Your task to perform on an android device: set up an account for me on the FitAI app and enter my details. Gender:female", height: 160", weight: -59kg, age: 45 years goal: keepFit Name- Karin, Experience: Totally newbie, Equipment- Full Gym
Image 0: 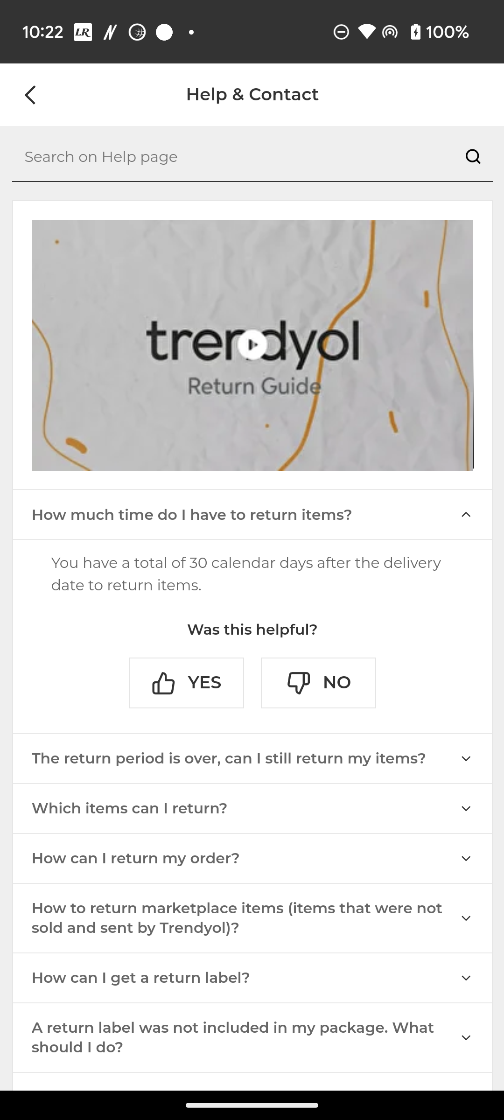
Open the FitAI app
Step 0: open app "FitAI"
Image 2: 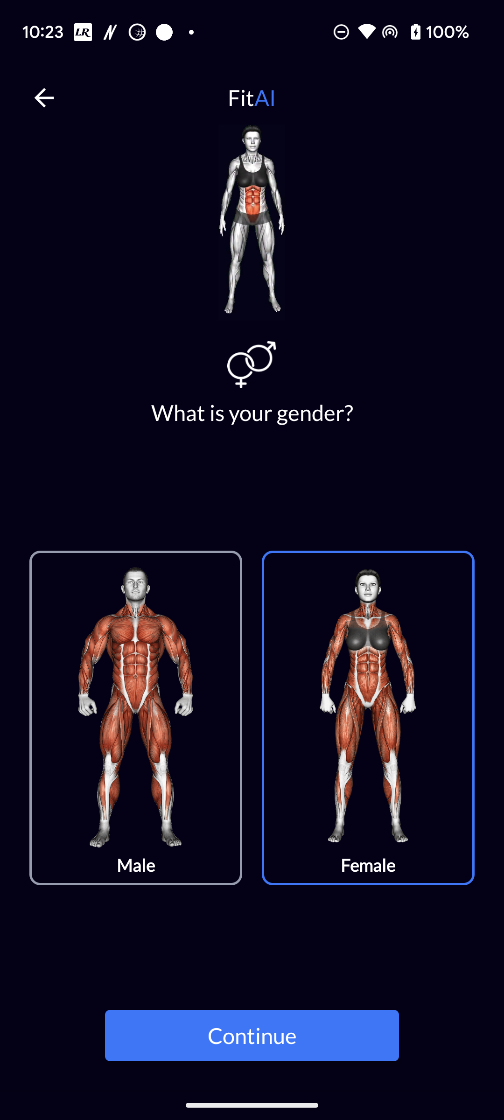
Click on the Continue button at the bottom of the screen
Step 2: click (252, 1035)
Image 3: 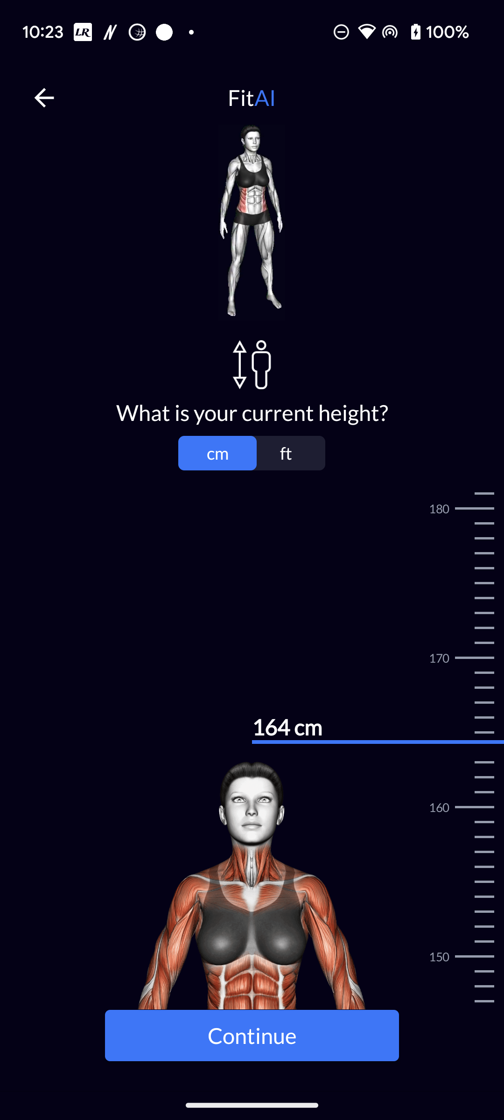
Scroll up to the height meter to set the height on 160 cm
Step 3: scroll down
Image 4: 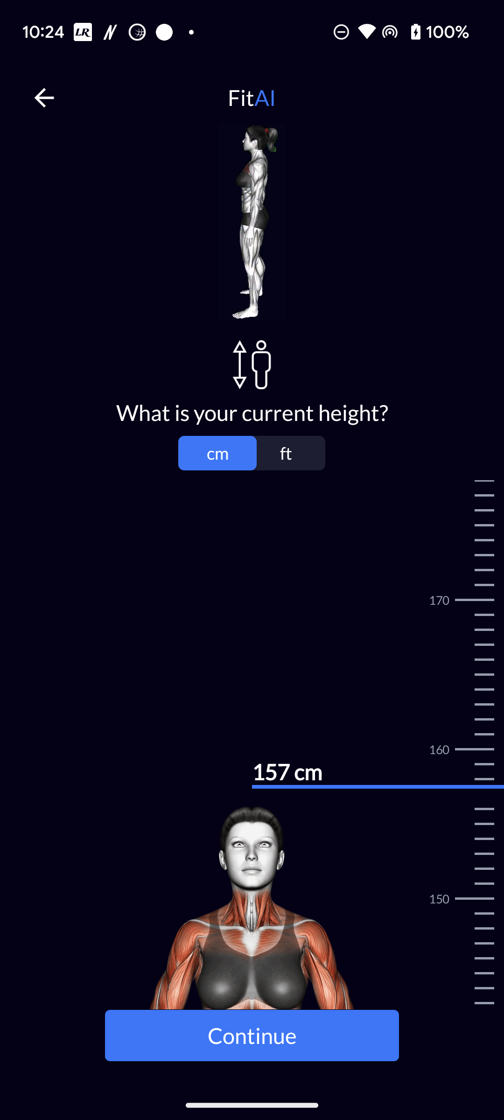
Scroll up to the height meter to set the height on 160 cm
Step 4: wait
Image 6: 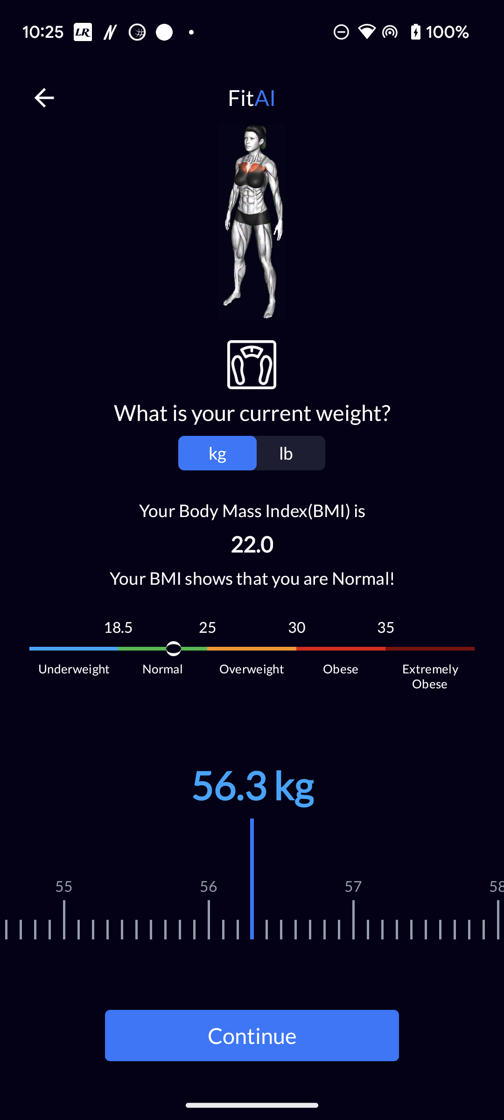
Swipe left to set the weight on 59 kg
Step 6: wait
Image 7: 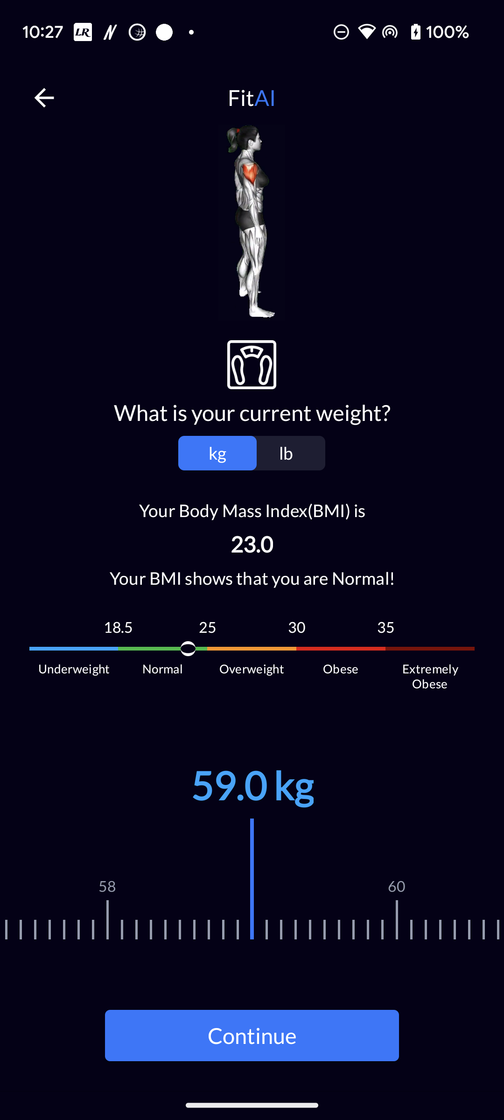
Click on the continue button at the bottom of the screen
Step 7: click (252, 1035)
Image 8: 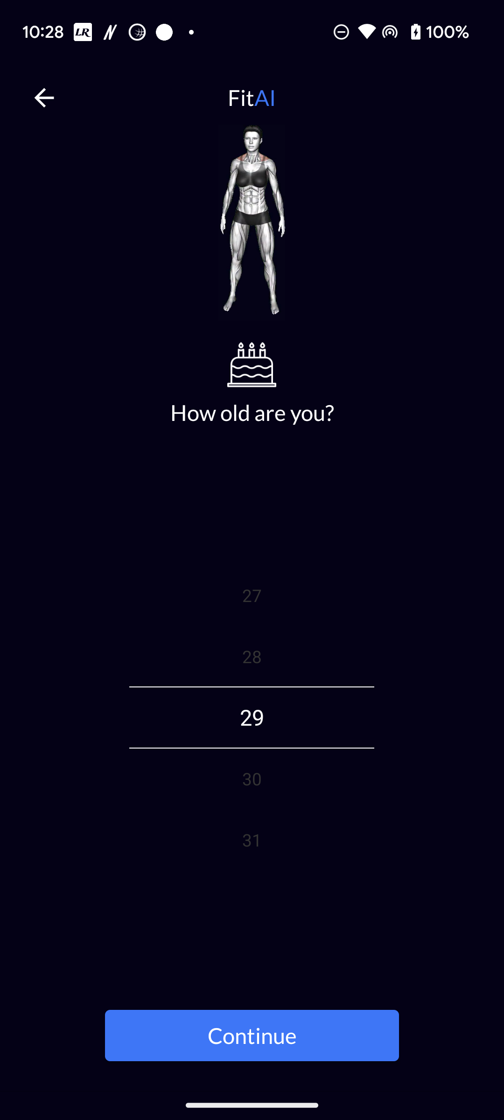
Scroll up to view the 45 age
Step 8: scroll down
Image 10: 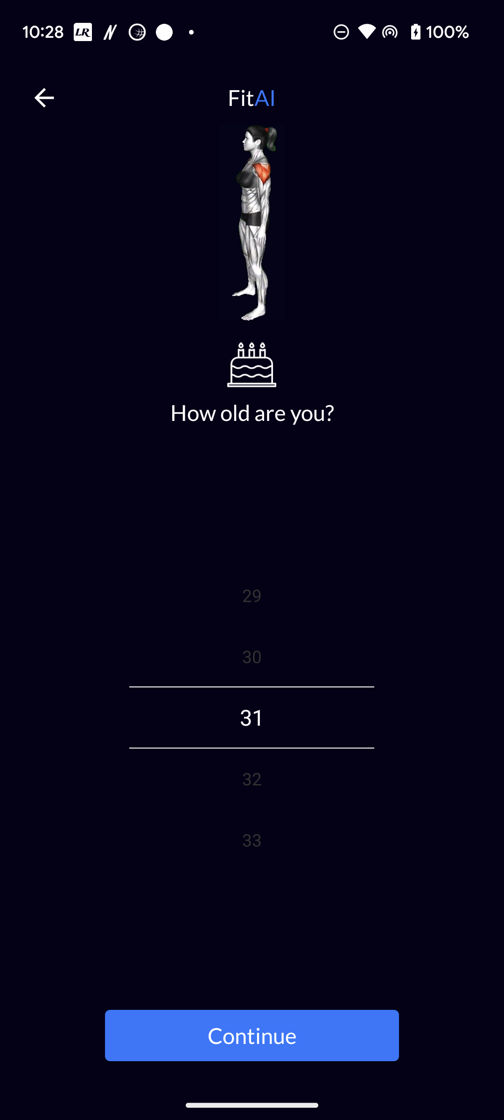
Scroll up to view the 45 age
Step 10: scroll down
Image 12: 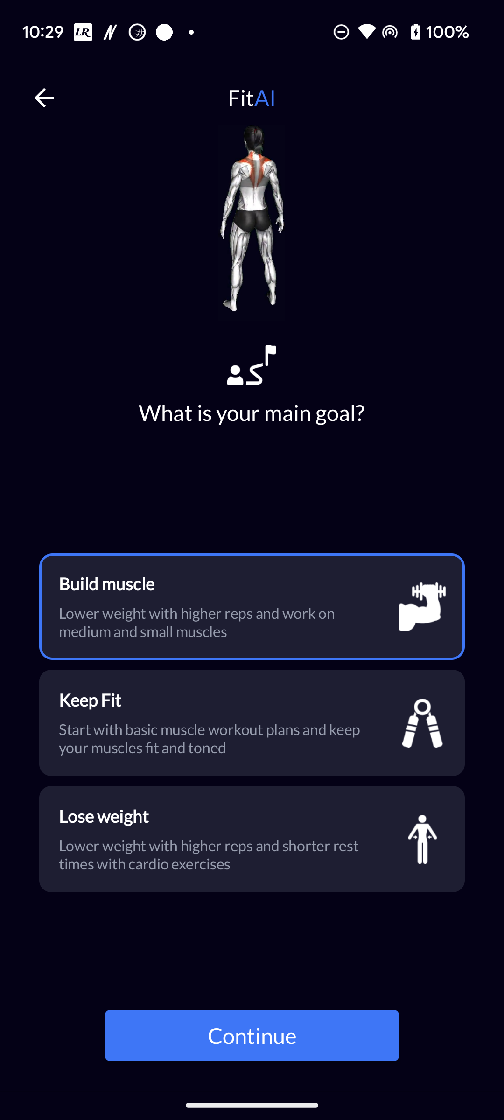
Click on the Keep Fit option 
Step 12: click (408, 733)
Image 13: 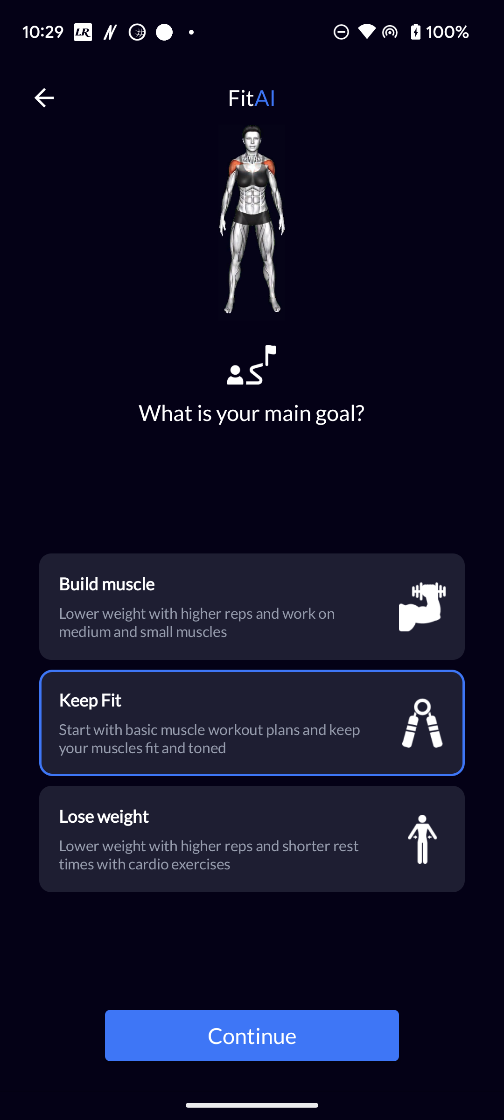
Click on the Continue button at the bottom of the screen
Step 13: click (252, 1035)
Image 14: 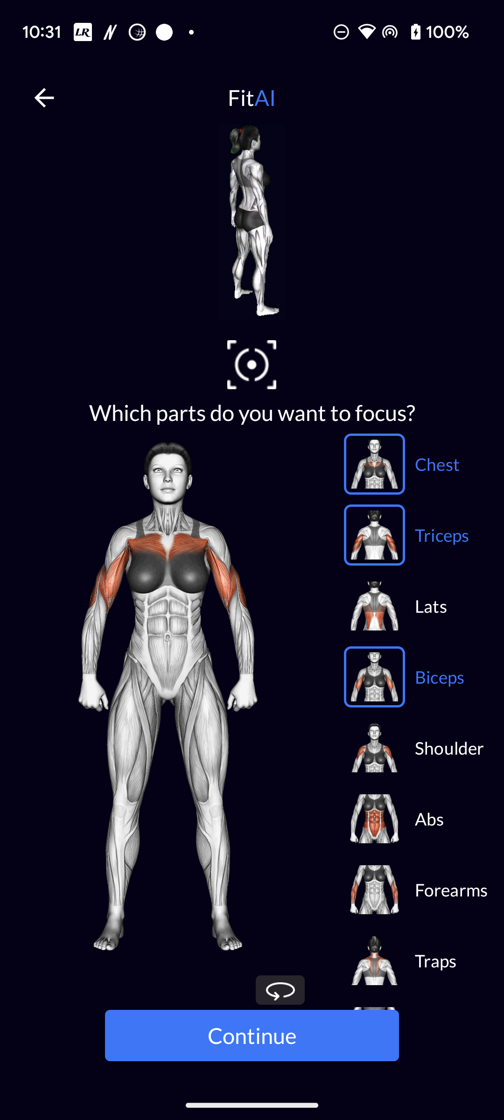
Click on the Continue button at the bottom of the screen
Step 14: click (252, 1035)
Image 15: 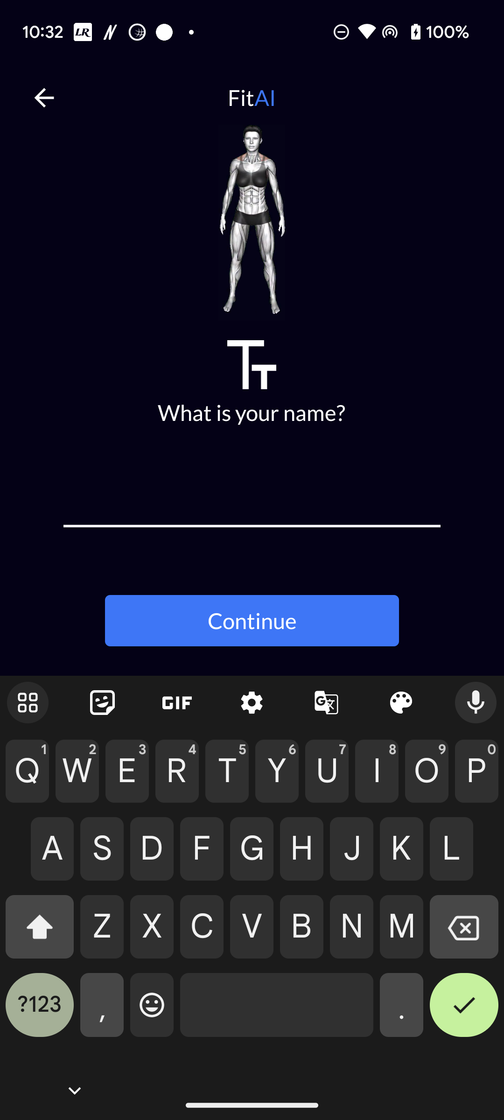
Type Karin in name bar 
Step 15: type "Karin "
Image 16: 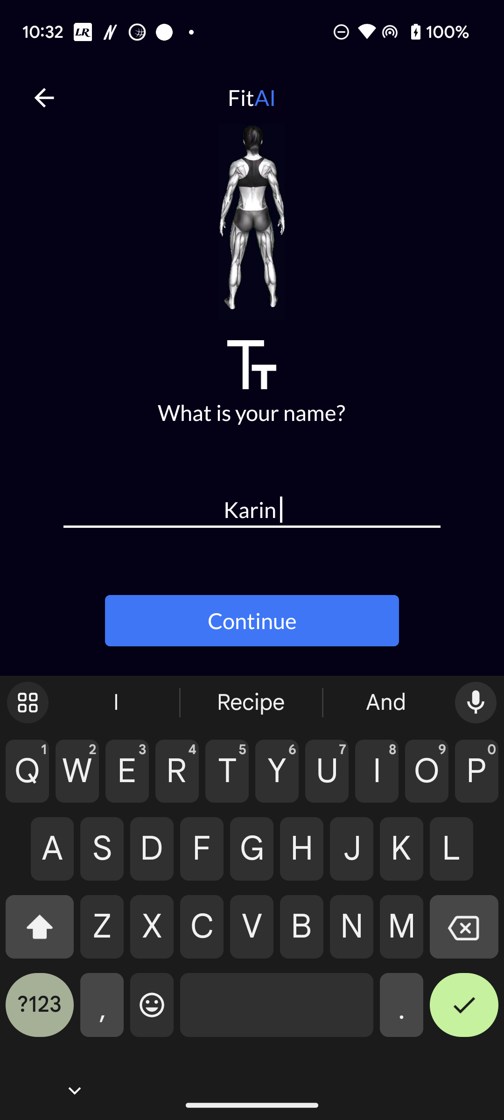
Click on the Continue button 
Step 16: click (252, 621)
Image 17: 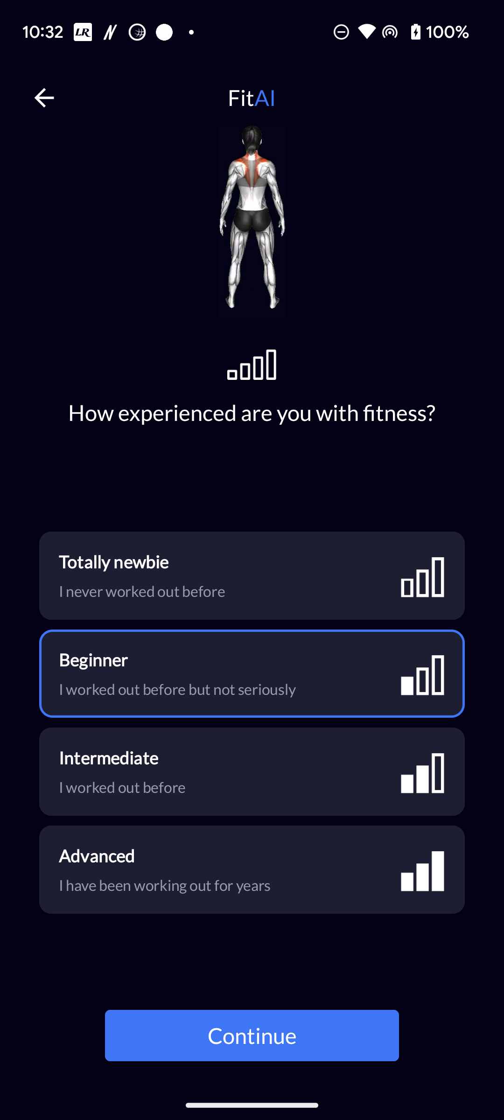
Click on the Totally Newbie option 
Step 17: click (406, 561)
Image 18: 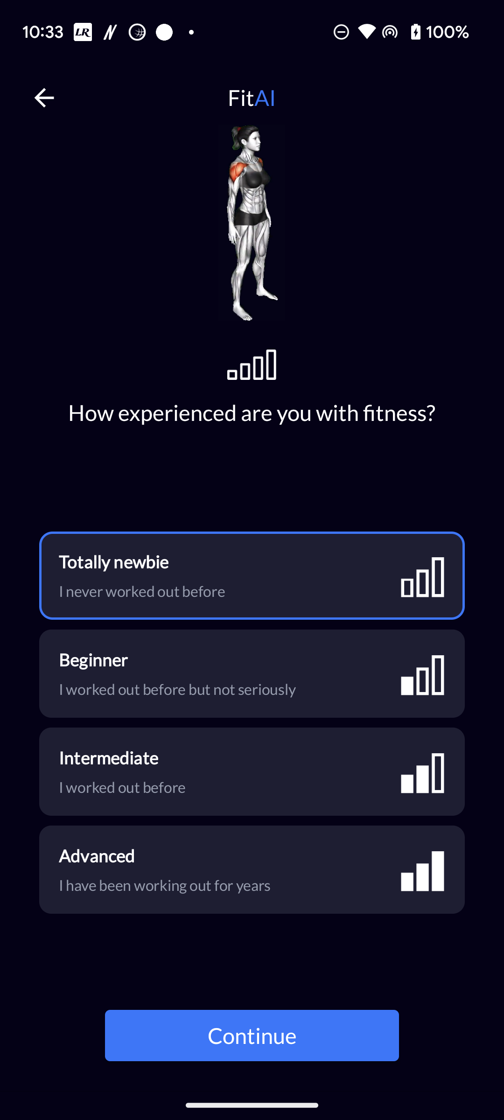
Click on the Continue button 
Step 18: click (252, 1035)
Image 19: 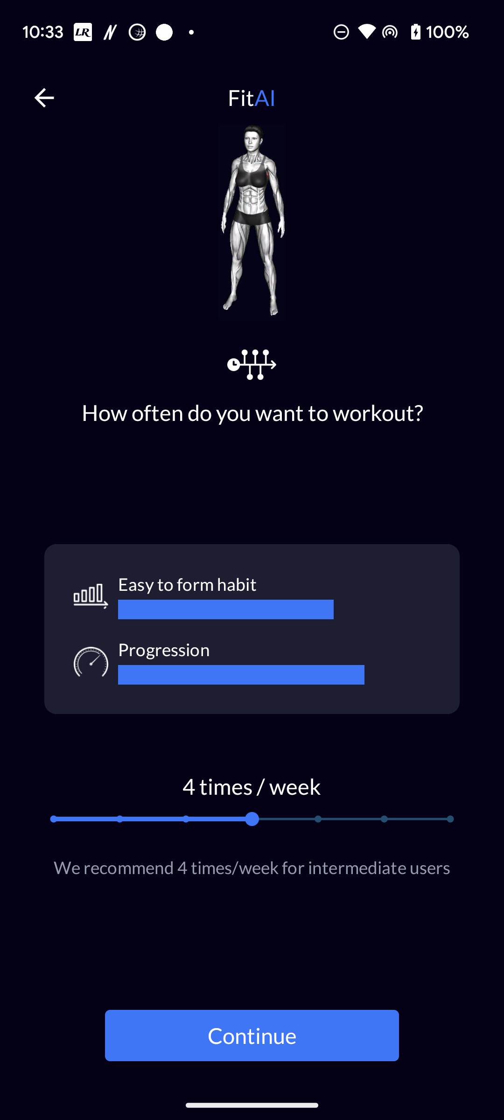
Click on the continue button 
Step 19: click (252, 1035)
Image 20: 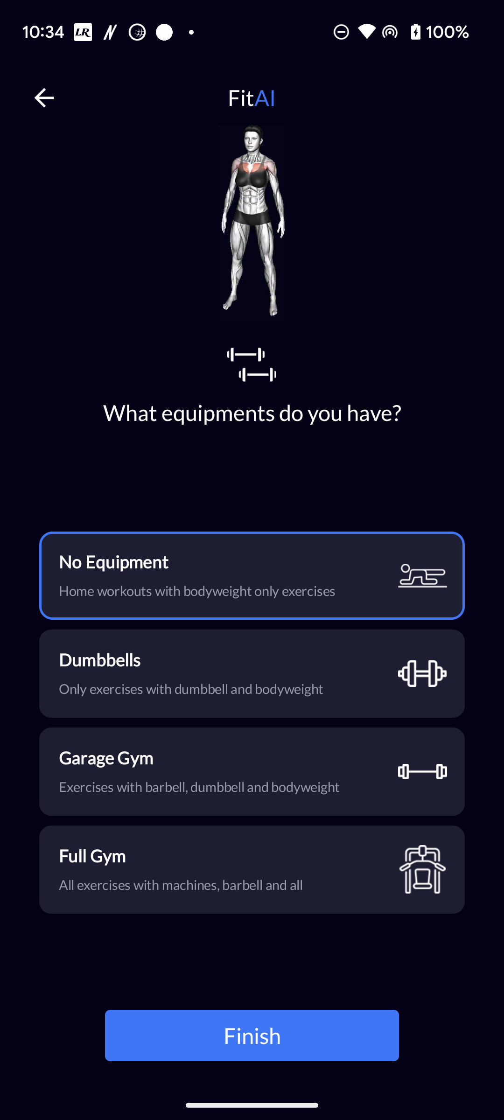
Click on the Full Gym button 
Step 20: click (193, 885)
Image 21: 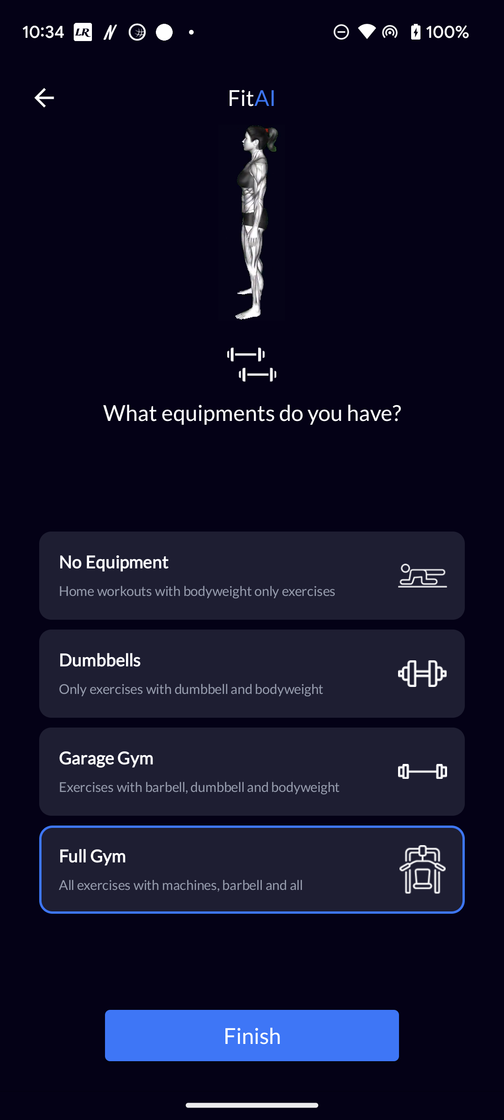
Click on the Finish button 
Step 21: click (252, 1035)
Image 22: 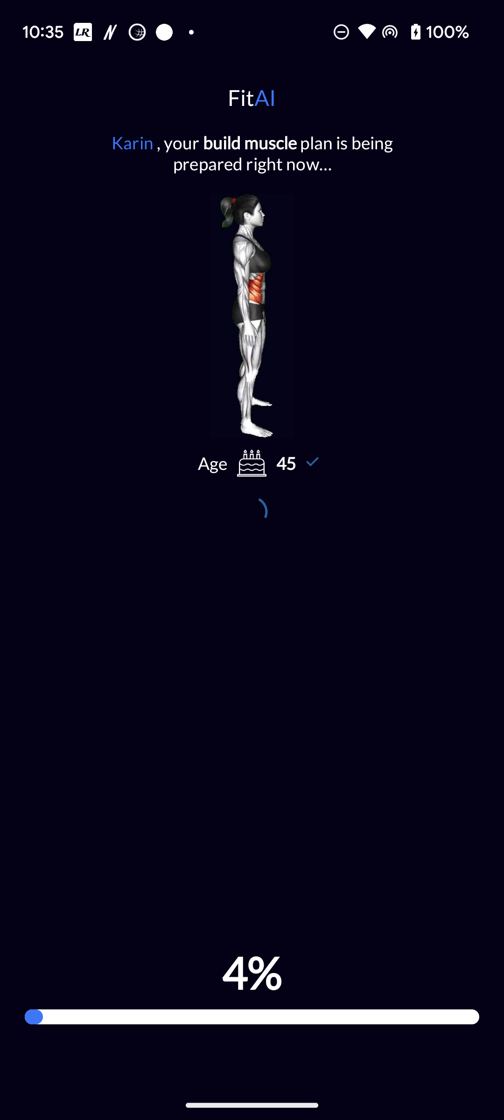
Click on the Finish button 
Step 22: wait